Your task to perform on an android device: Natalie asked me to share my city location, so share my city Ulm, Germany location with her in the Skype app.
Image 0: 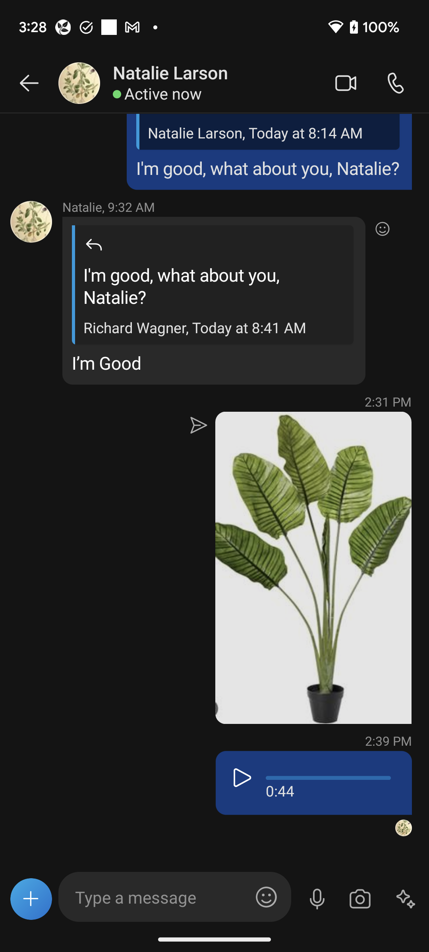
Click on the plus icon at the bottom left corner of the screen to view the share location option. 
Step 0: click (31, 899)
Image 1: 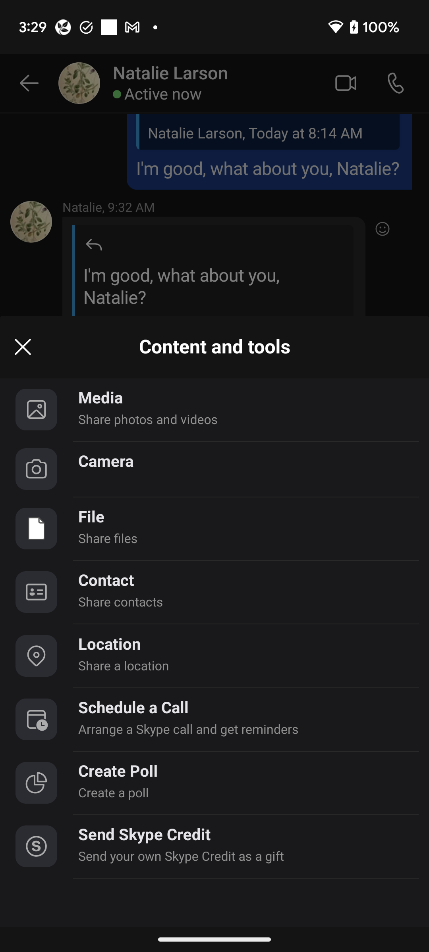
Click on the location option to share the location of my city.
Step 1: click (248, 644)
Image 2: 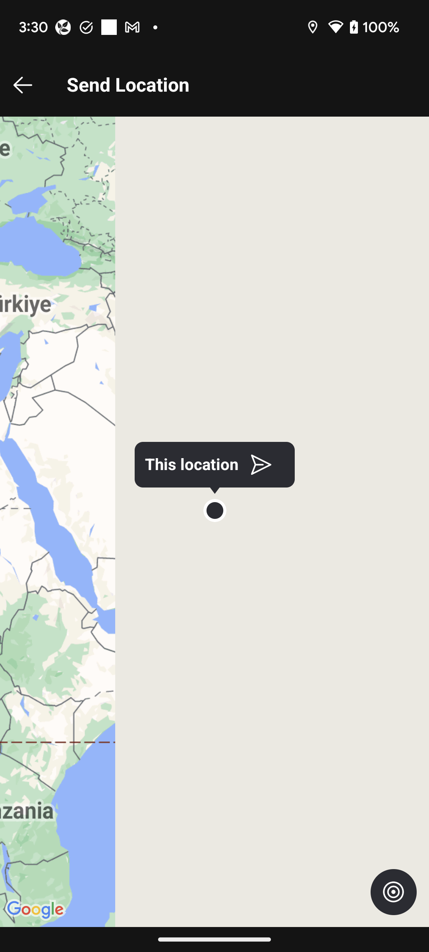
Click on the location option to share the location of my city.
Step 2: wait
Image 3: 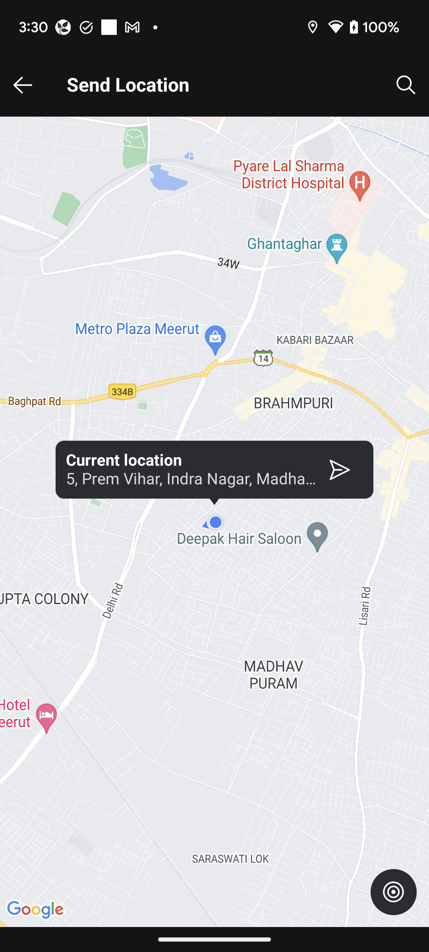
Click on the search icon at the top right corner of the screen to search for my city.
Step 3: click (406, 85)
Image 4: 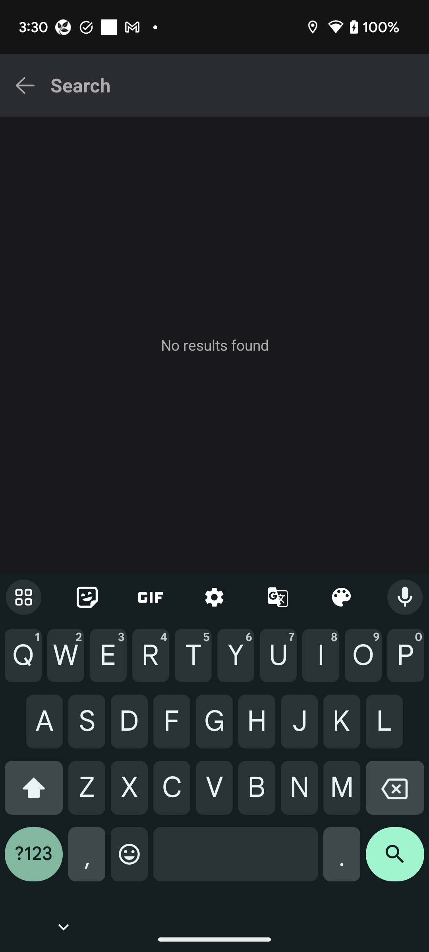
Type Ulm in the search bar to search for the location of my city.
Step 4: type "Ulm"
Image 5: 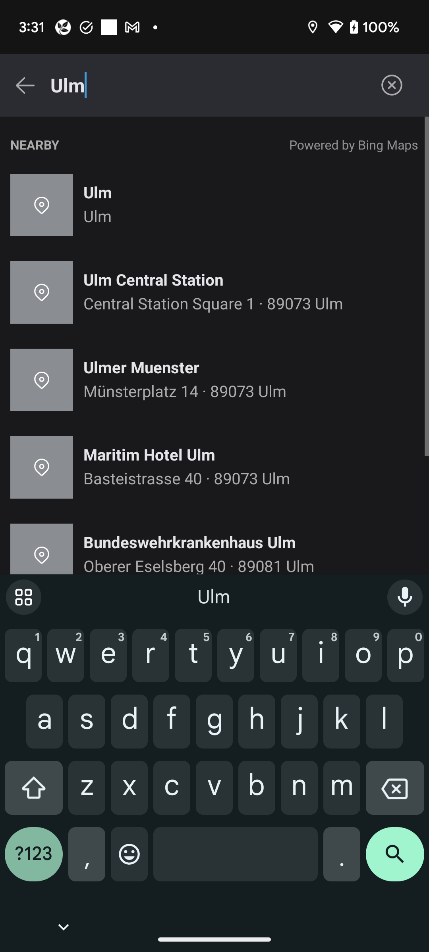
Click on the first suggested option to view the location of my city.
Step 5: click (251, 193)
Image 6: 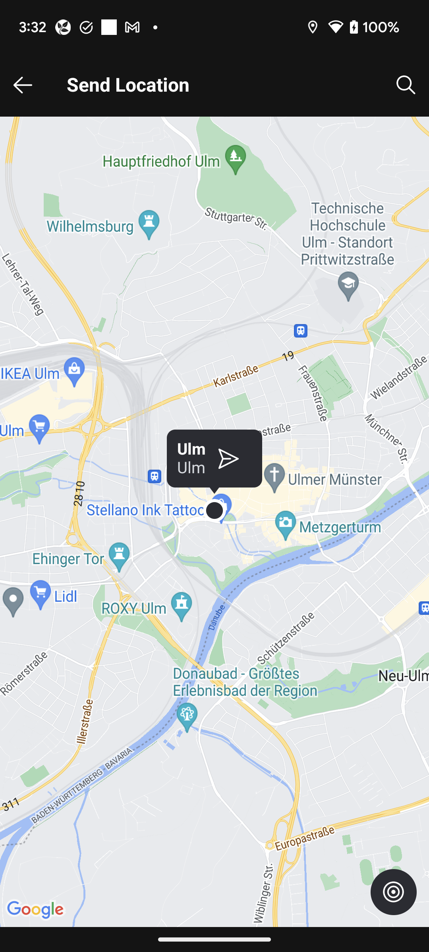
Click on the send button icon to share the location.
Step 6: click (228, 459)